Your task to perform on an android device: Share the Independence Day celebration event with the email id-dbwscratch.test.id4@gmail.com.
Image 0: 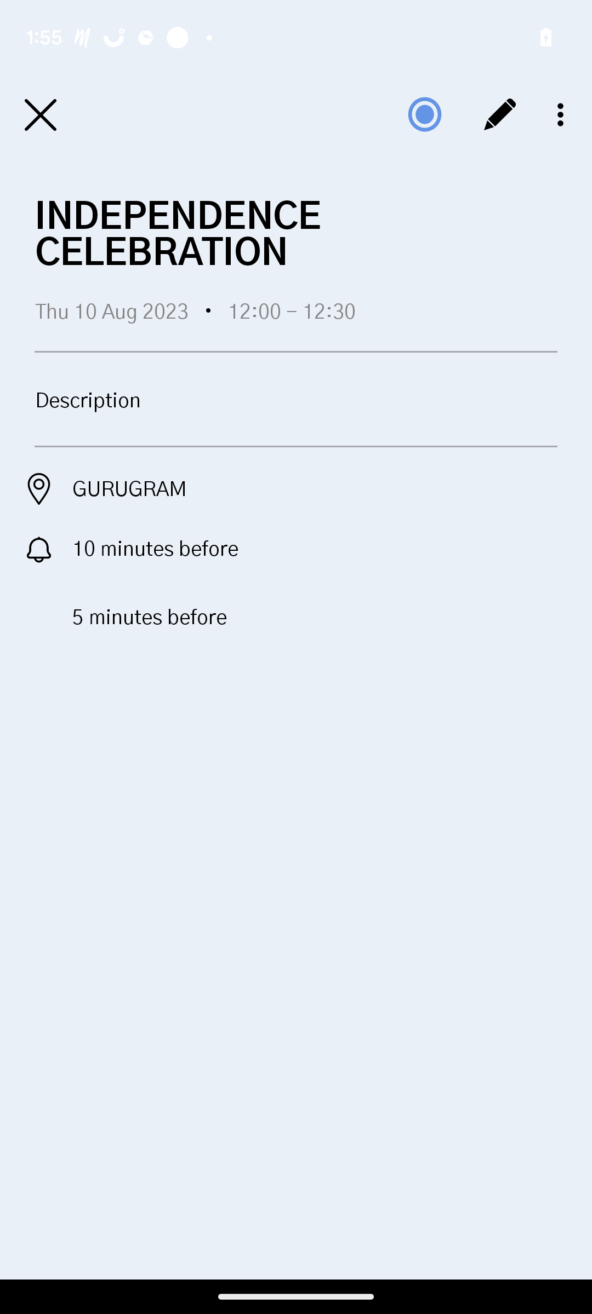
Click on the three dots at the top-right corner of the screen.
Step 0: click (563, 114)
Image 1: 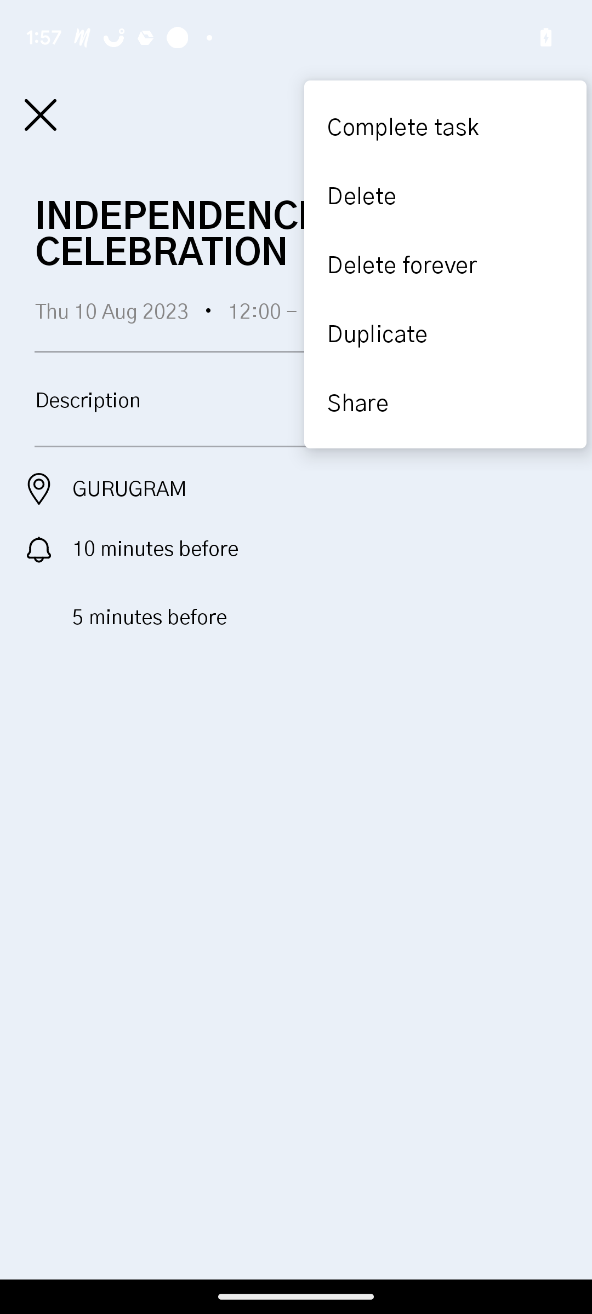
Select the last option, Share.
Step 1: click (445, 402)
Image 2: 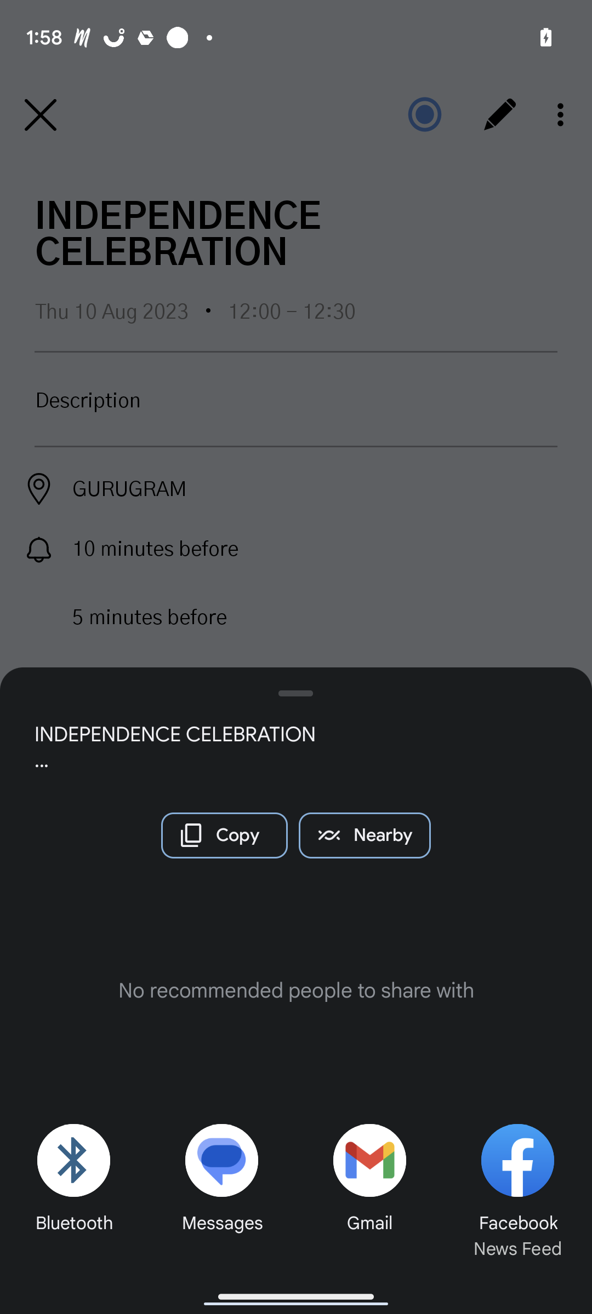
click on Gmail.
Step 2: click (349, 1163)
Image 3: 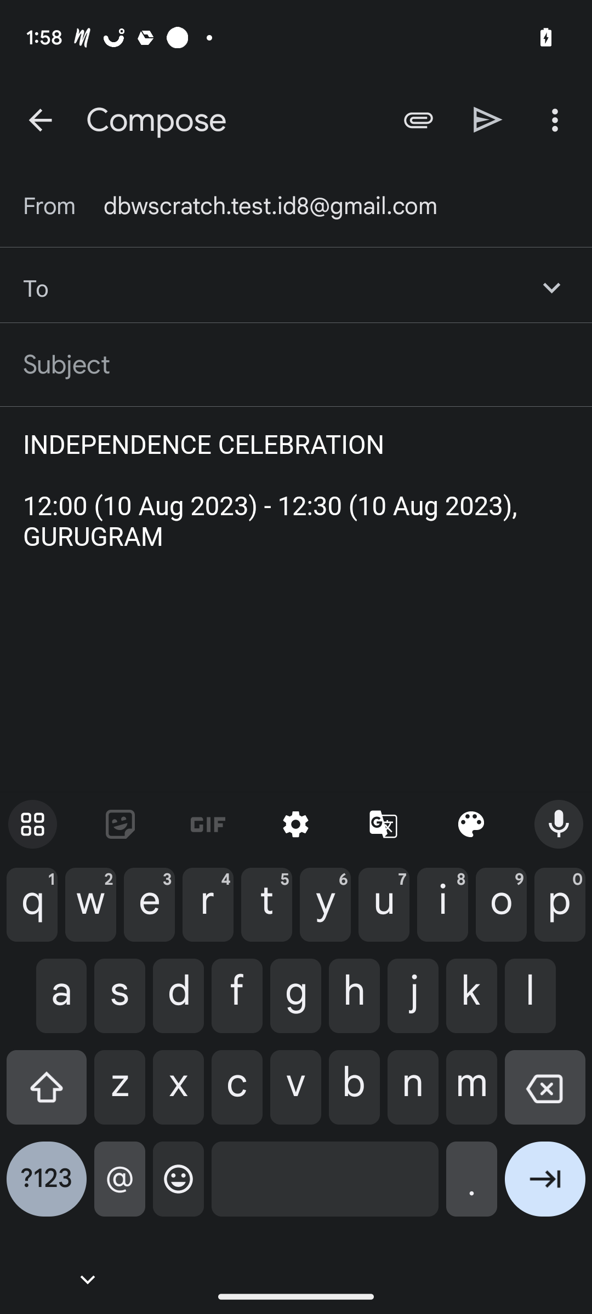
add id -dbwscratch.test.id4@gmail.com.
Step 3: type "dbwscratch.test.id4@gmail.com"
Image 4: 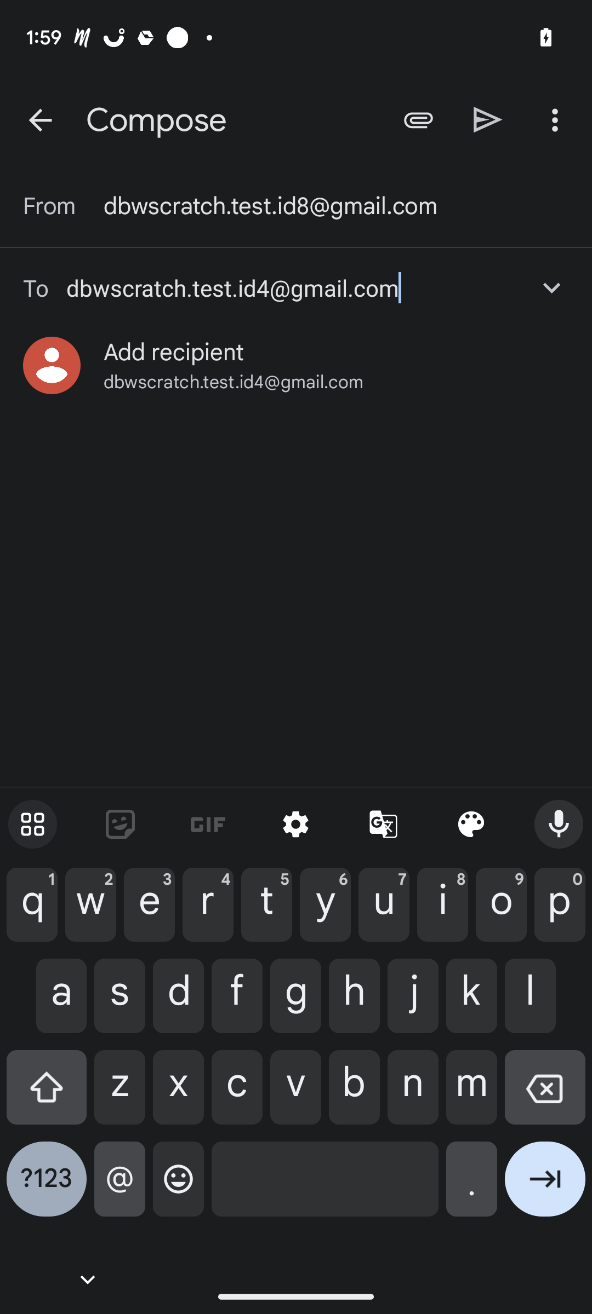
select the id.
Step 4: click (336, 365)
Image 5: 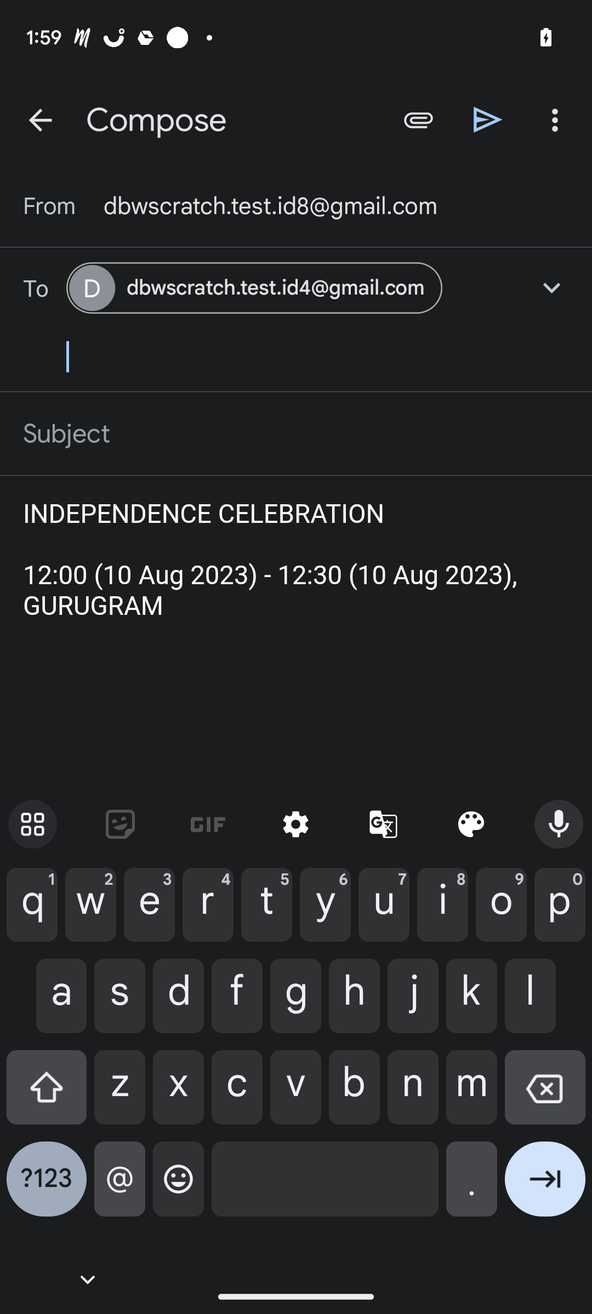
click on the send icon at the top right .
Step 5: click (488, 119)